Your task to perform on an android device: Open the Blintz Pizza app then browse for a Veg Mexican pizza.
Image 0: 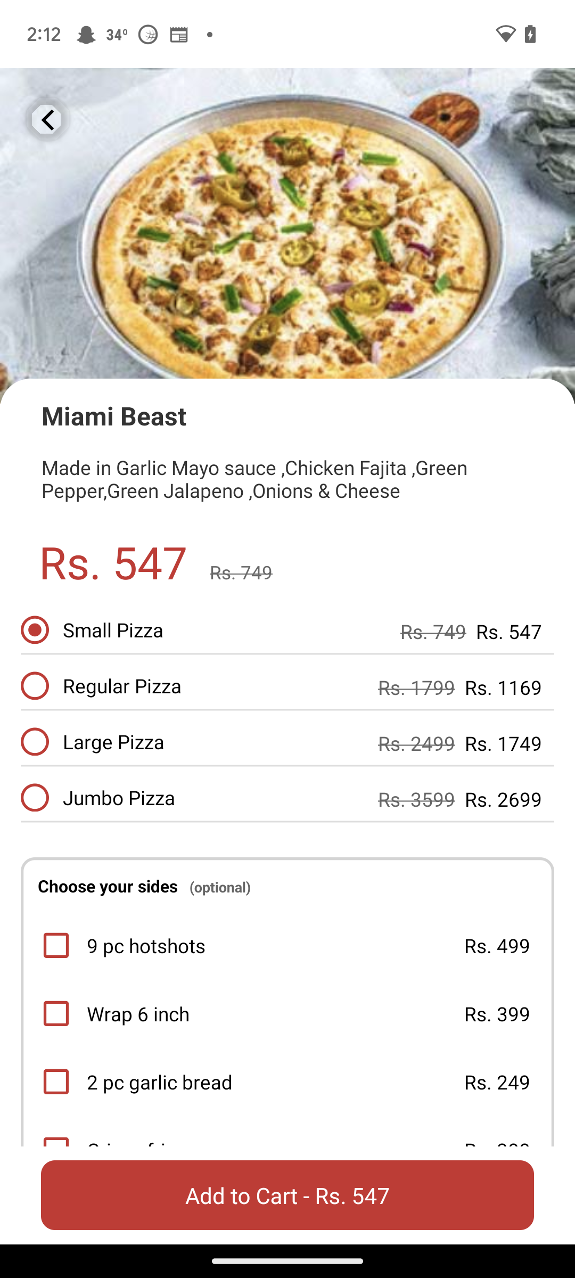
Open the Blintz Pizza app
Step 0: open app "Blintz Pizza"
Image 1: 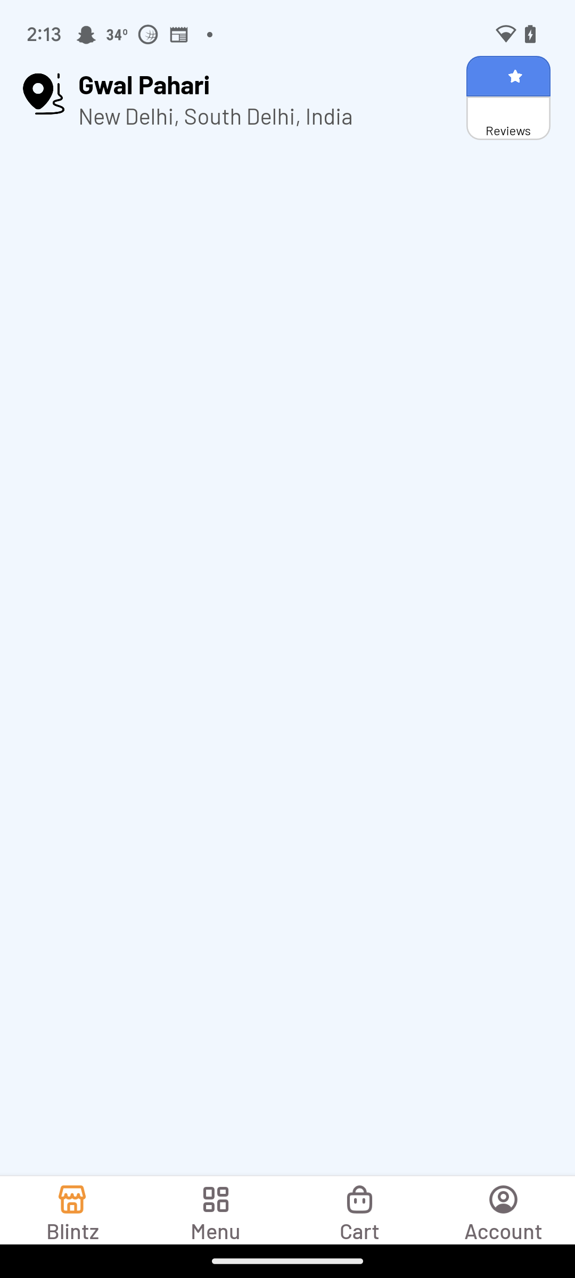
click on the menu tab at the bottom of the screen
Step 1: click (216, 1230)
Image 2: 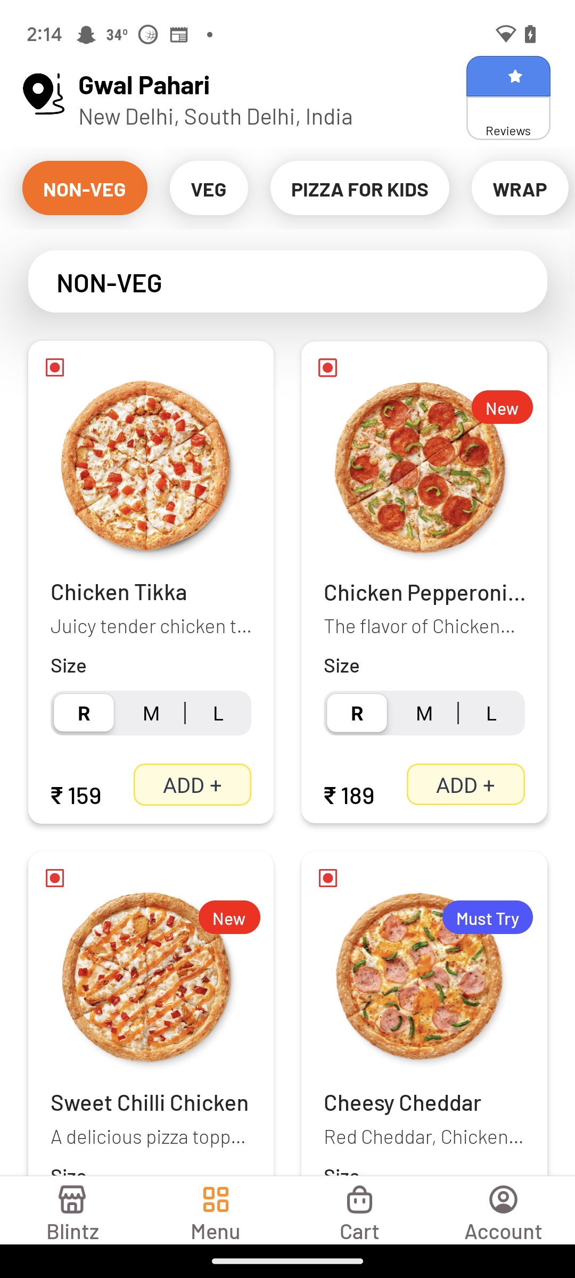
Click on the Veg tab at the top of the screen
Step 2: click (208, 188)
Image 3: 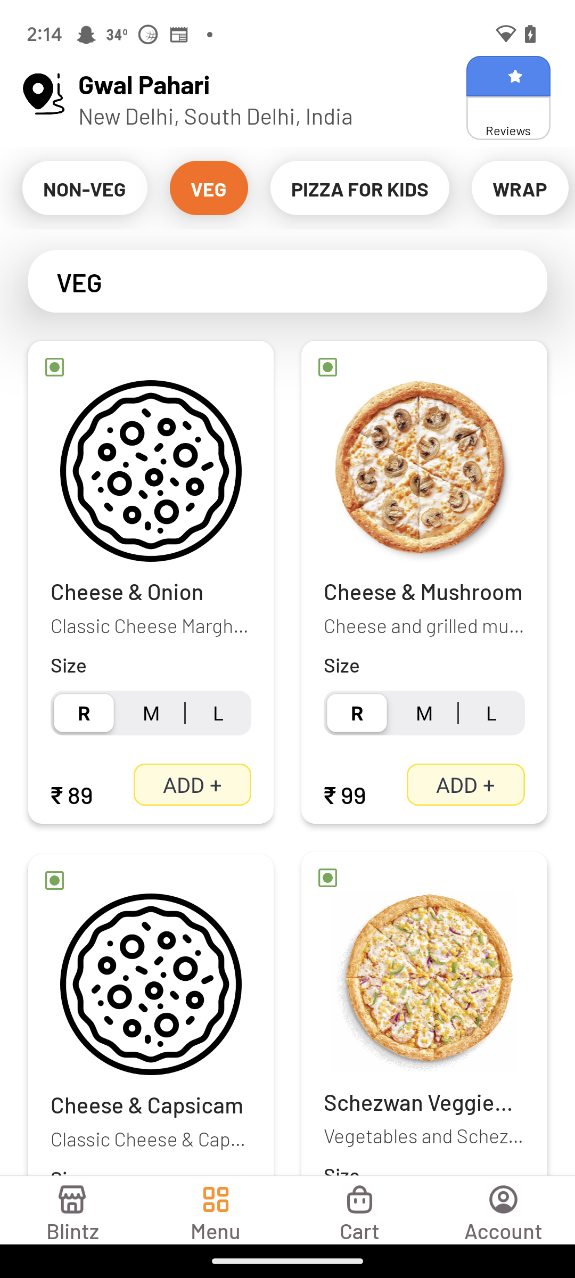
Swipe up to view Veg Mexican pizza
Step 3: scroll down
Image 4: 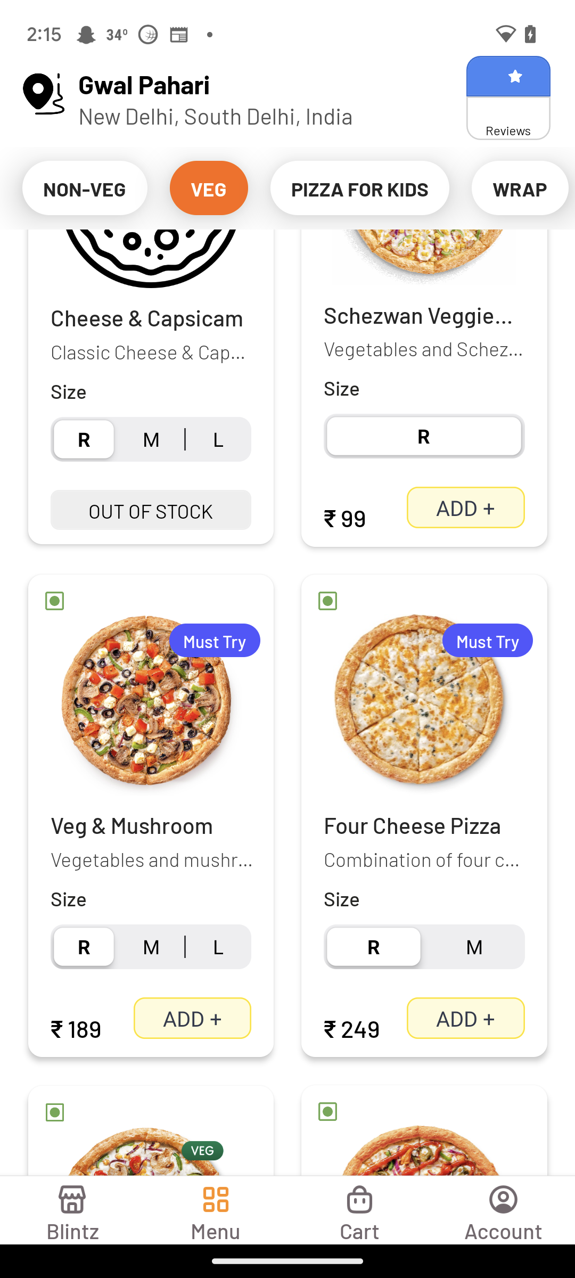
Swipe up to view Veg Mexican pizza
Step 4: scroll down
Image 5: 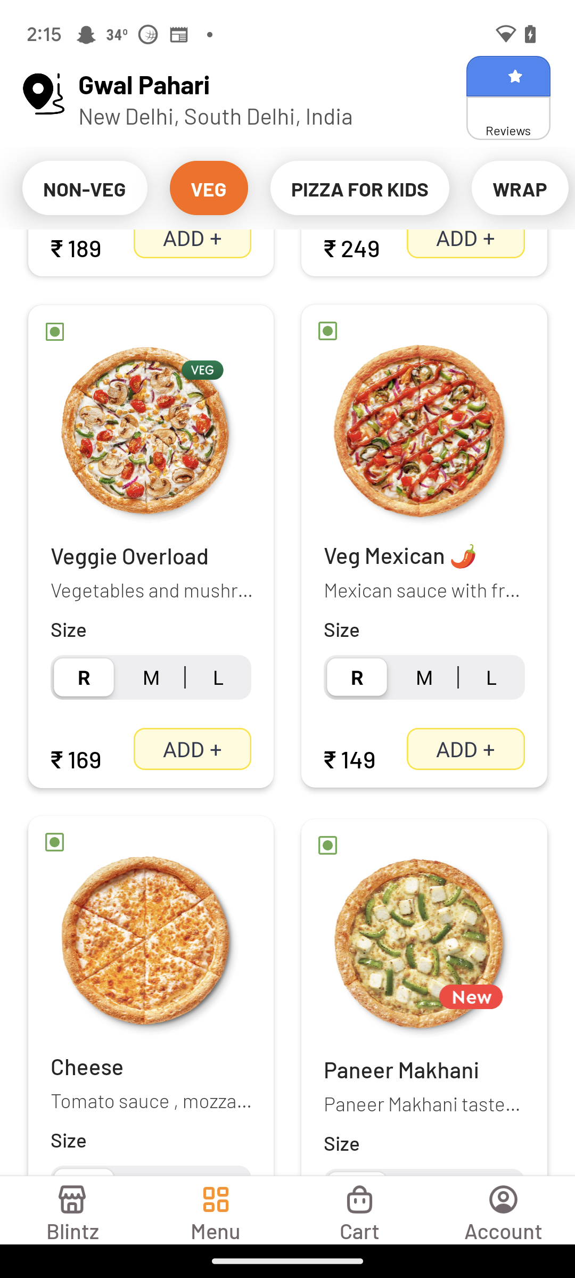
Open the Veg Mexican pizza
Step 5: click (424, 547)